Your task to perform on an android device: For my grocery, I need oats, so search for "Saffola Classic Masala Oats" on the DMART Ready app.
Image 0: 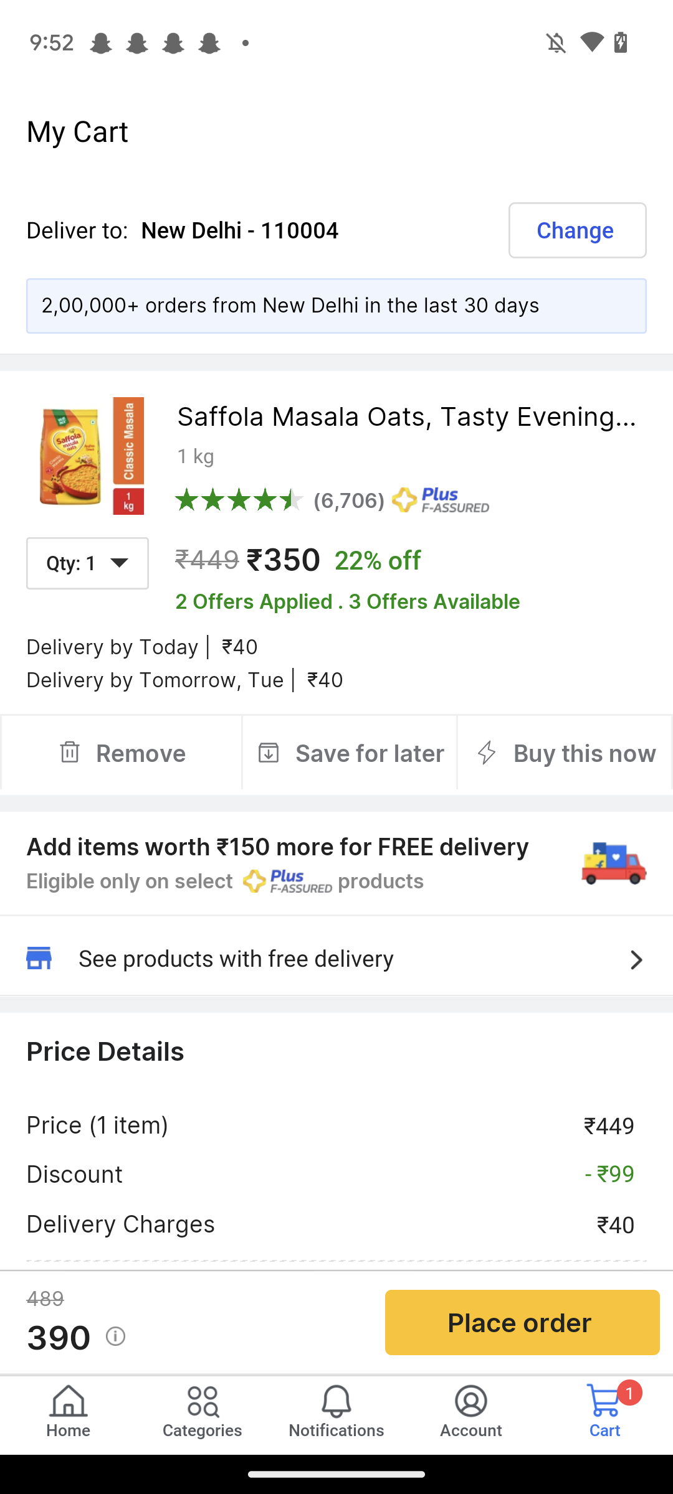
Open the DMart ready app.
Step 0: open app "DMart Ready"
Image 2: 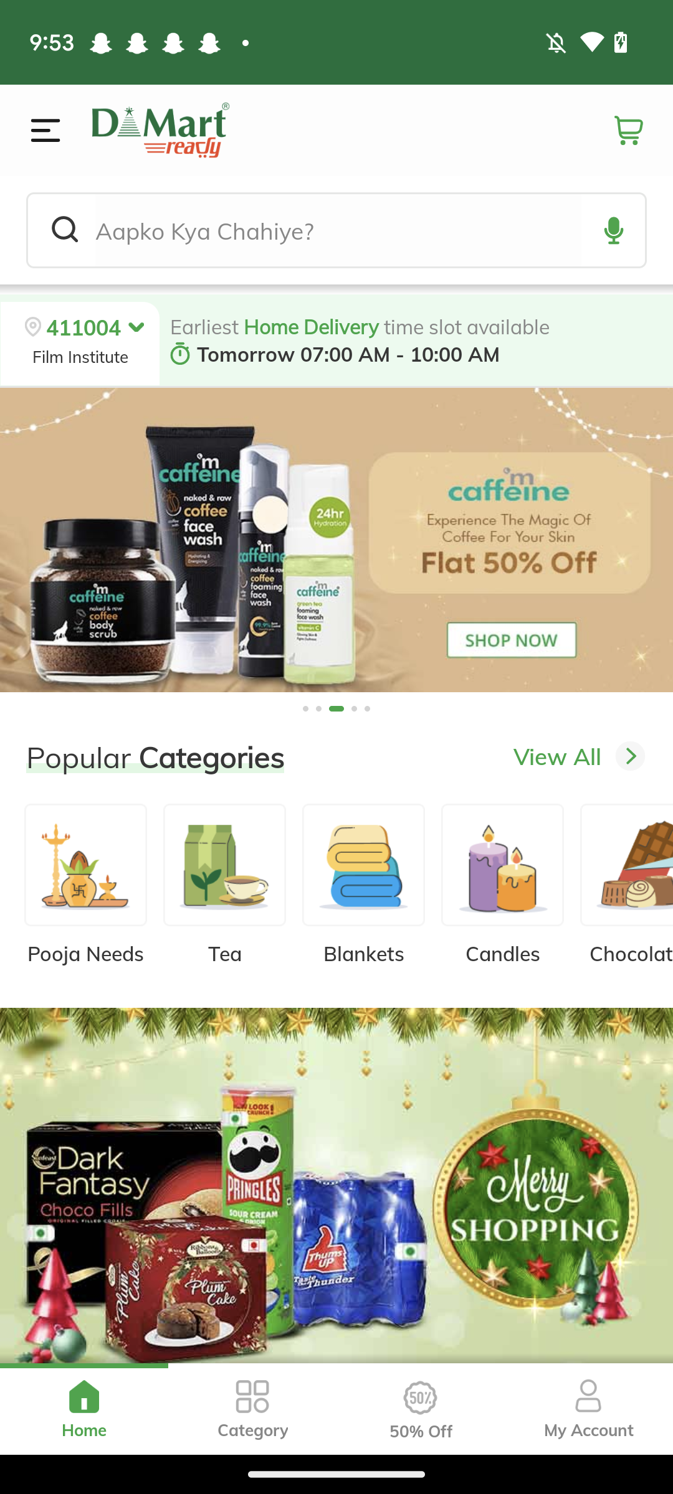
Click on the Search box at the top.
Step 2: click (338, 230)
Image 3: 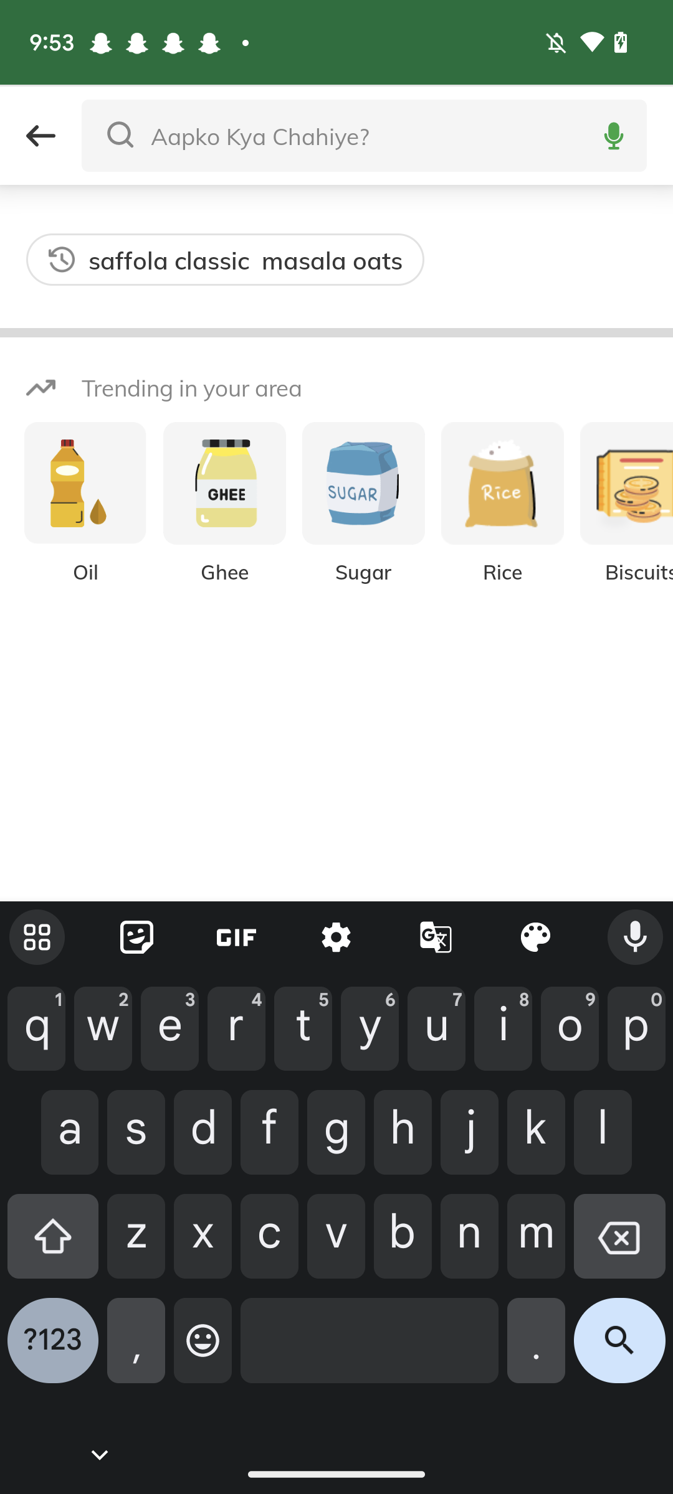
Type "Saffola Classic Masala Oats" in the Search box.
Step 3: type "Saffola Classic Masala Oats"
Image 4: 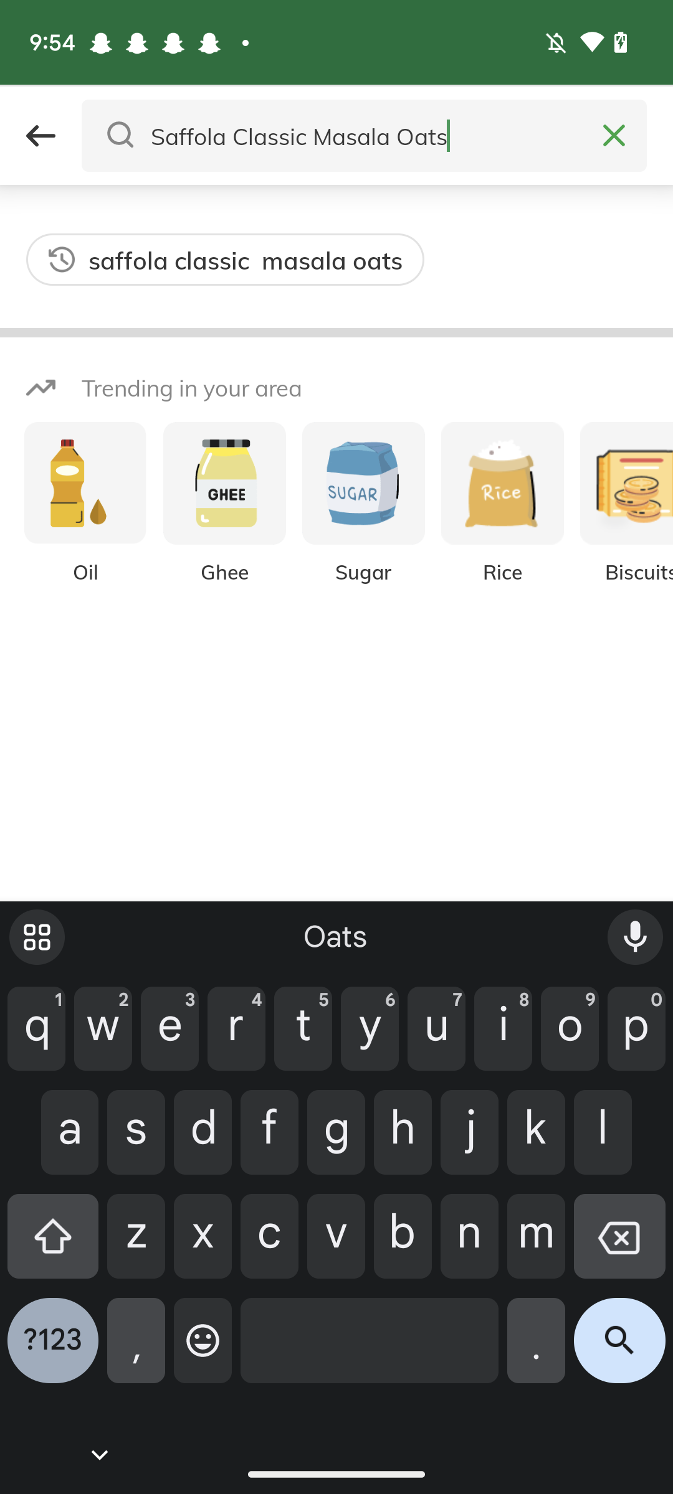
Click on the Search icon at the bottom right corner of the keyboard.
Step 4: click (619, 1350)